Your task to perform on an android device: find the sum of 896 & 875 in calculator app
Image 1: 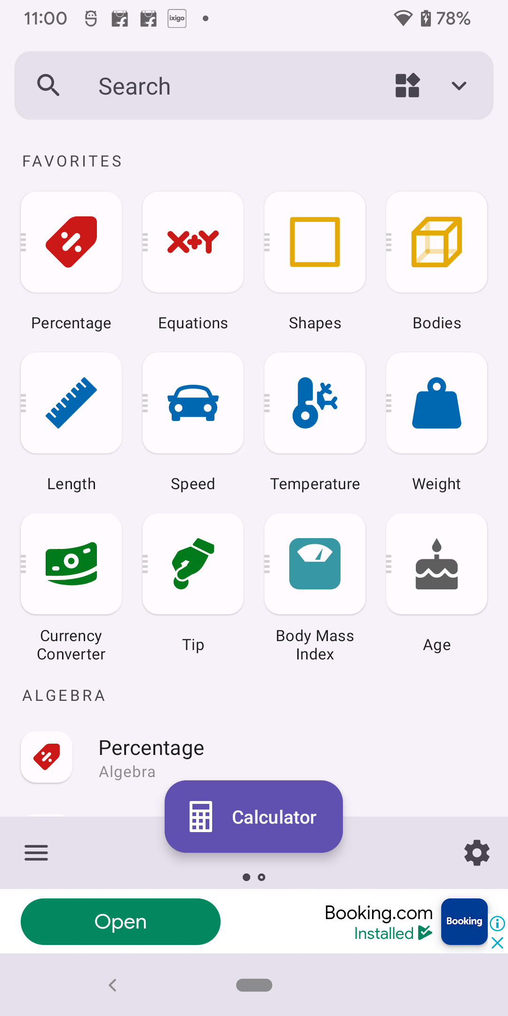
click on calculator button
Step 1: click (293, 829)
Image 2: 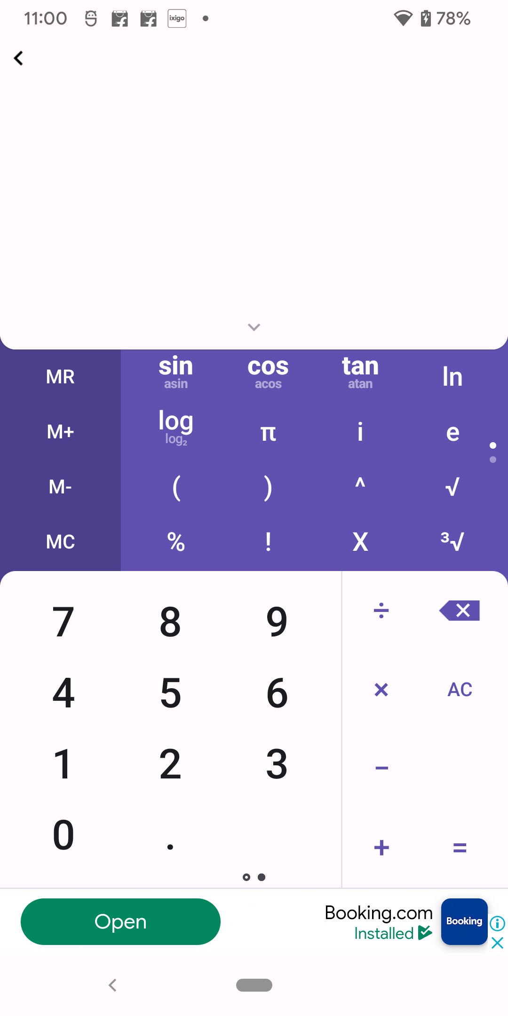
add 896
Step 2: click (167, 639)
Image 3: 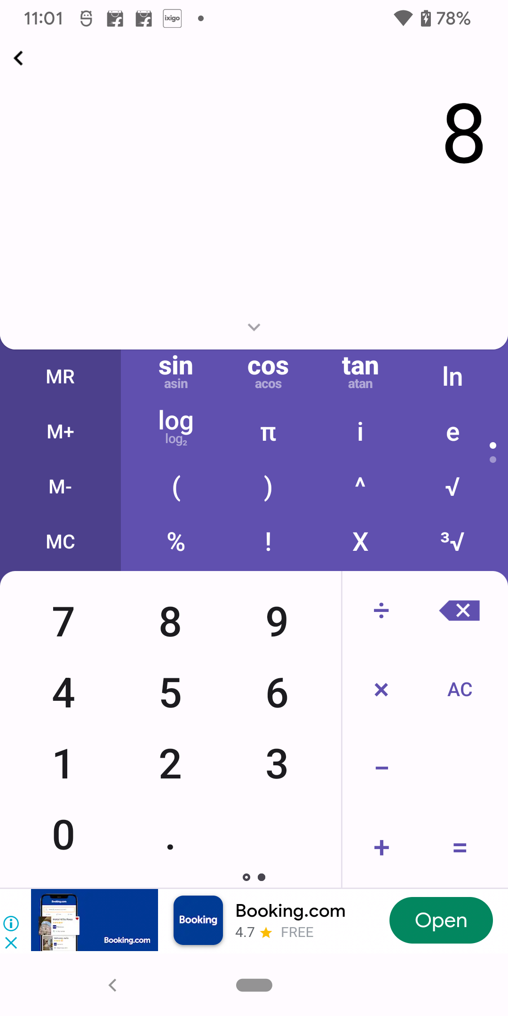
add 896
Step 3: click (289, 639)
Image 4: 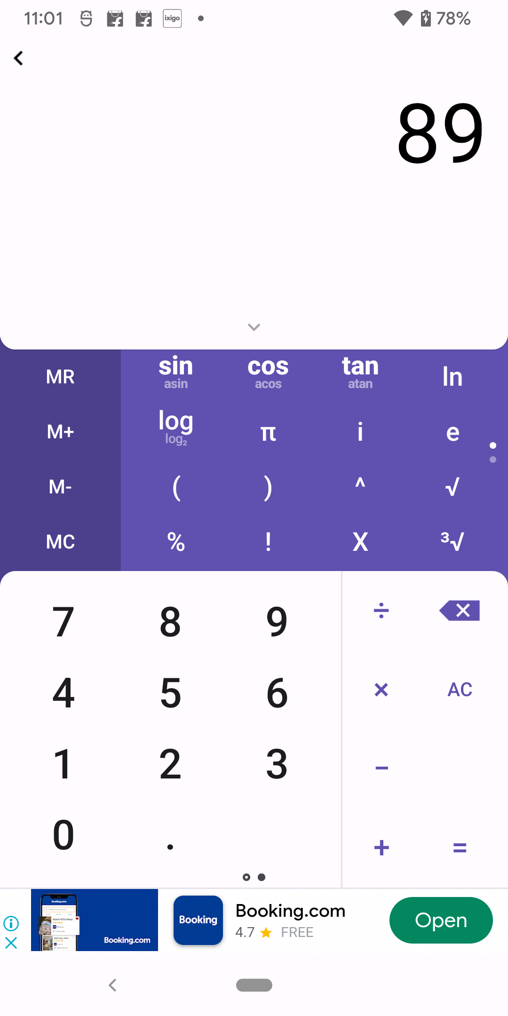
add 896
Step 4: click (236, 694)
Image 5: 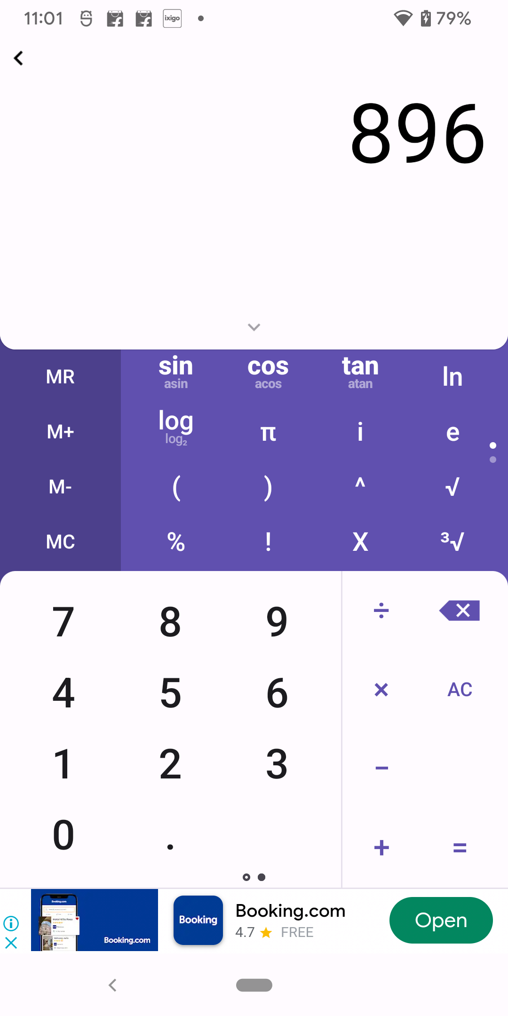
click on add button
Step 5: click (381, 848)
Image 6: 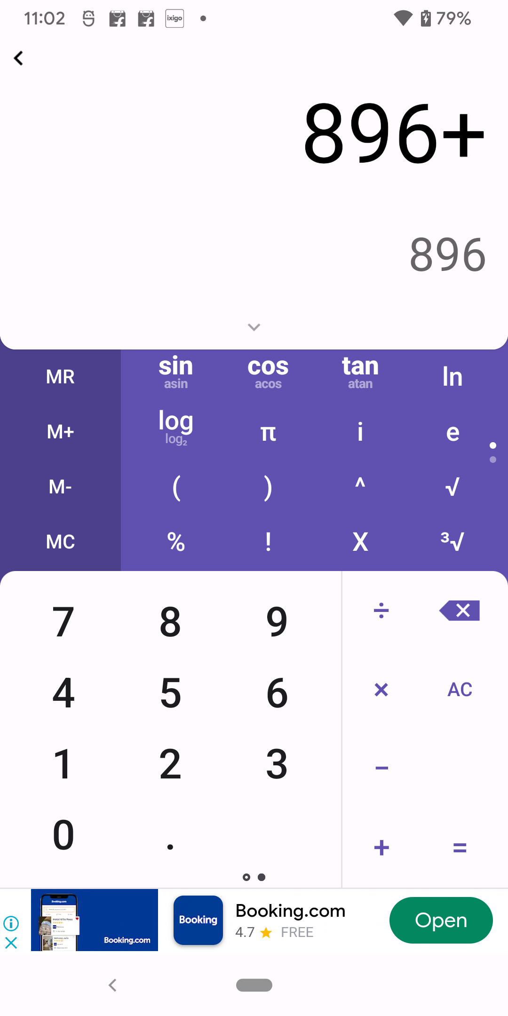
now add 875 to 896
Step 6: click (167, 639)
Image 7: 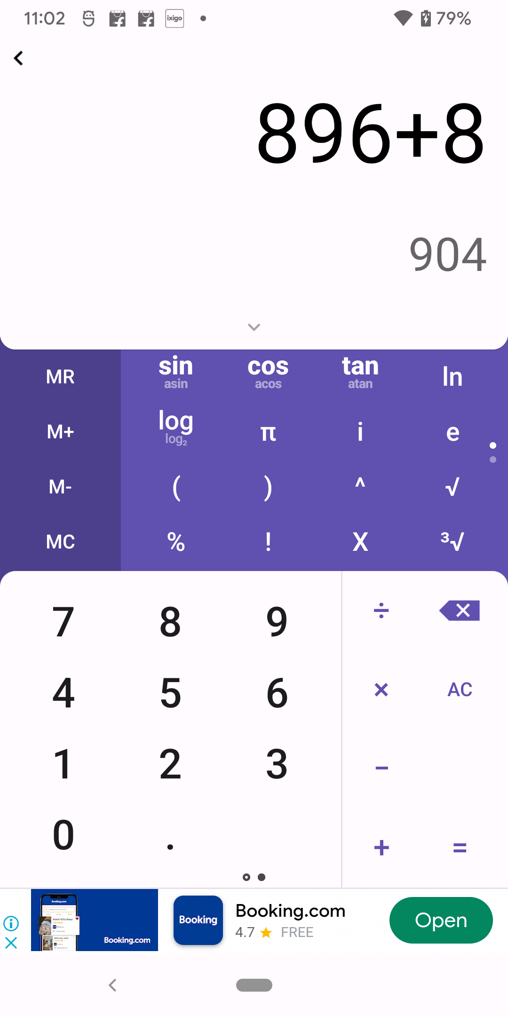
now add 875 to 896
Step 7: click (48, 639)
Image 8: 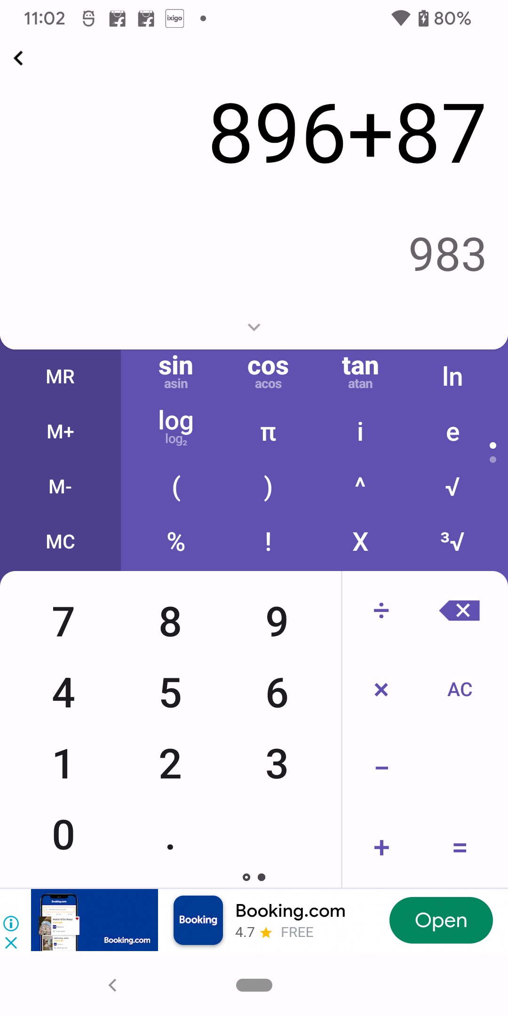
now add 875 to 896
Step 8: click (236, 694)
Image 9: 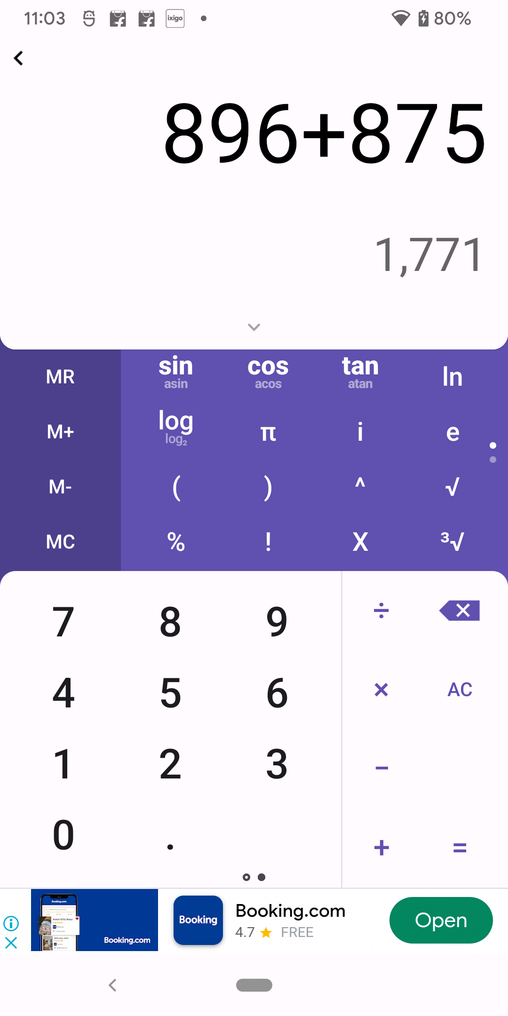
click on equals to button
Step 9: click (452, 852)